Your task to perform on an android device: I want to track the status of the train from Ulm to Berlin from 03:35 a.m. to 01:16 p.m., so track the status of this train in the Wanderu app.
Image 0: 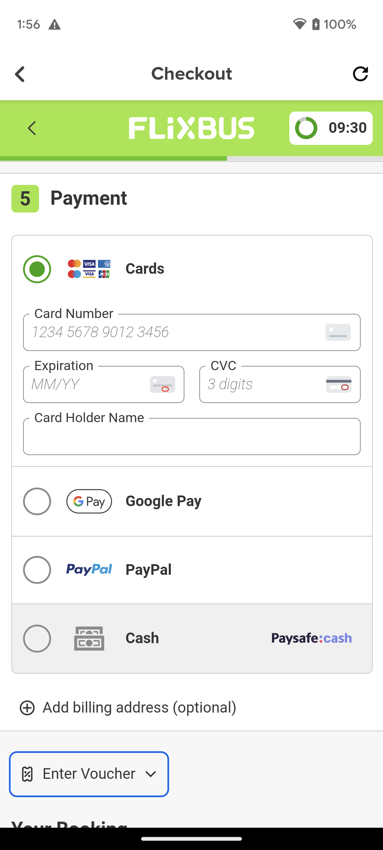
Go back to the previous page to view the status of this train.
Step 0: press back button
Image 1: 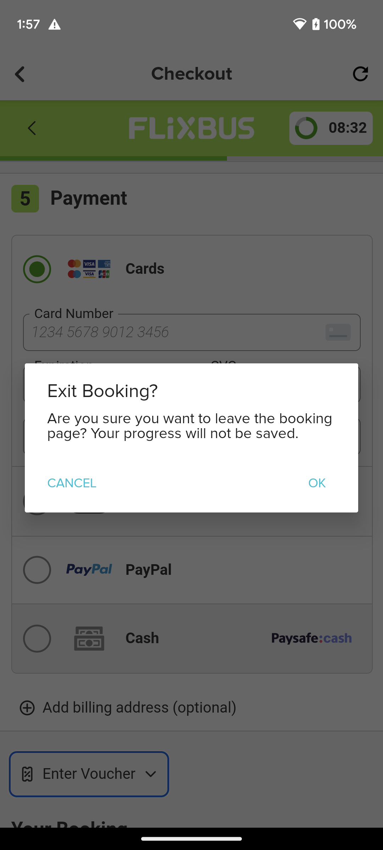
Click on the OK button to remove the booking window.
Step 1: click (317, 483)
Image 2: 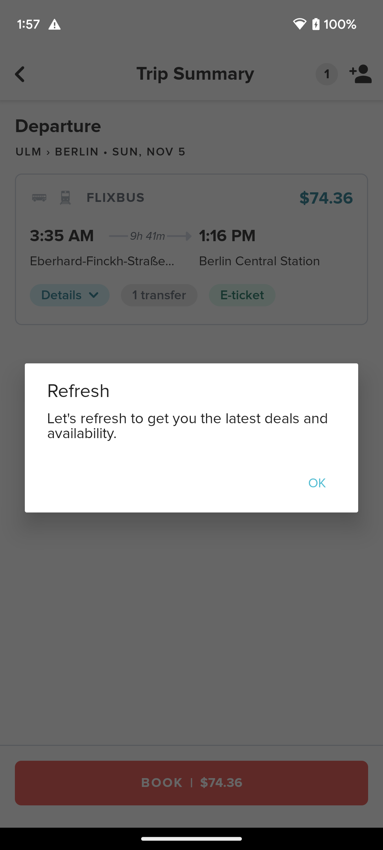
Click on the OK button to remove the booking window.
Step 2: wait
Image 3: 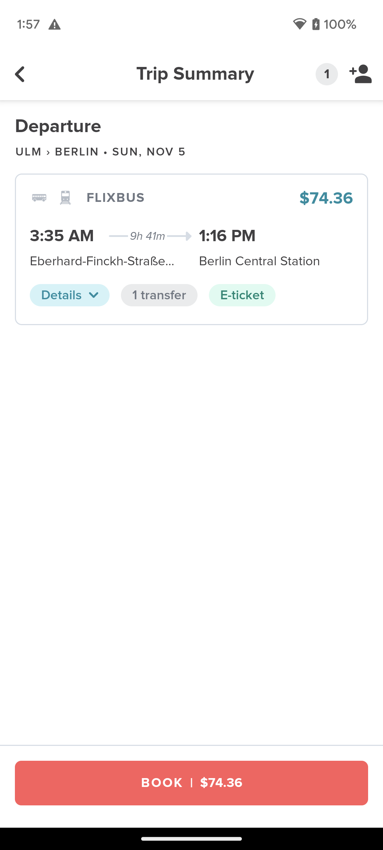
Click on the details drop down button to track the status of this train.
Step 3: click (70, 295)